Your task to perform on an android device: Open the Outlook App, Open the Training Meeting, and select the Edit button to Toggle on the switch for notification and set the notification Alert for 2 hours before.
Image 0: 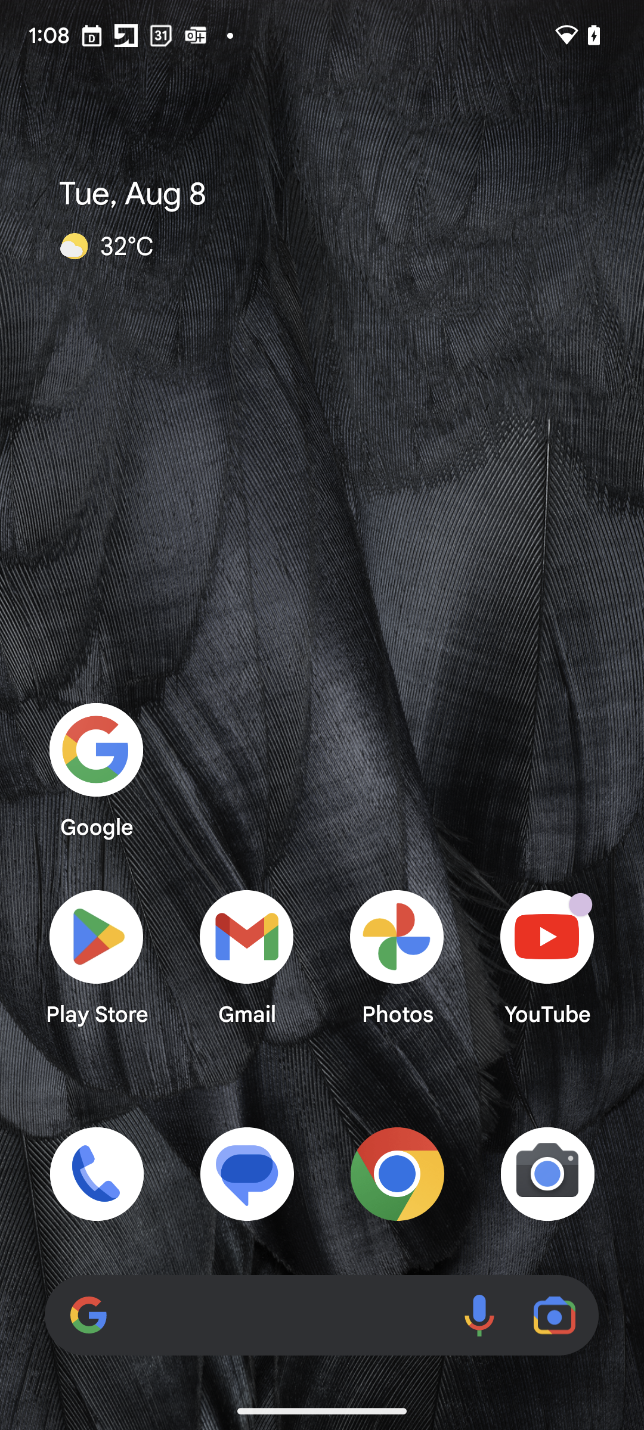
Open the Outlook App
Step 0: open app "Outlook"
Image 1: 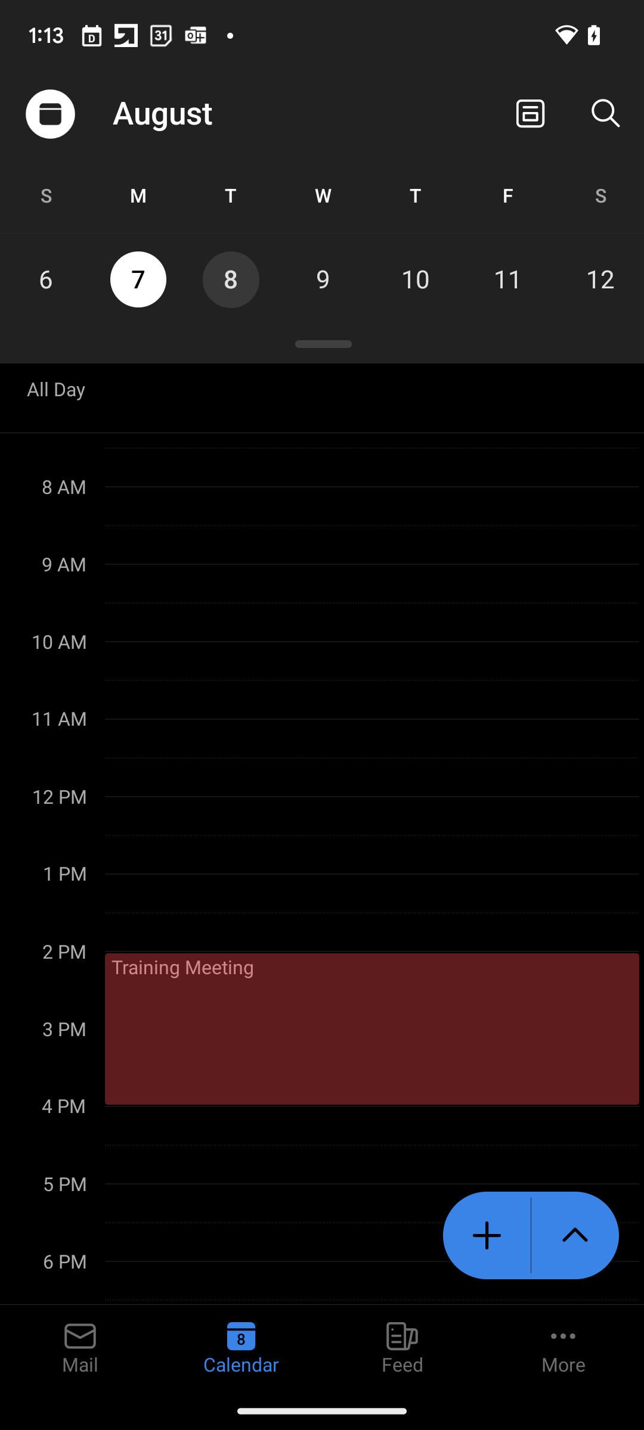
Open the Training Meeting Event 
Step 1: click (371, 1028)
Image 2: 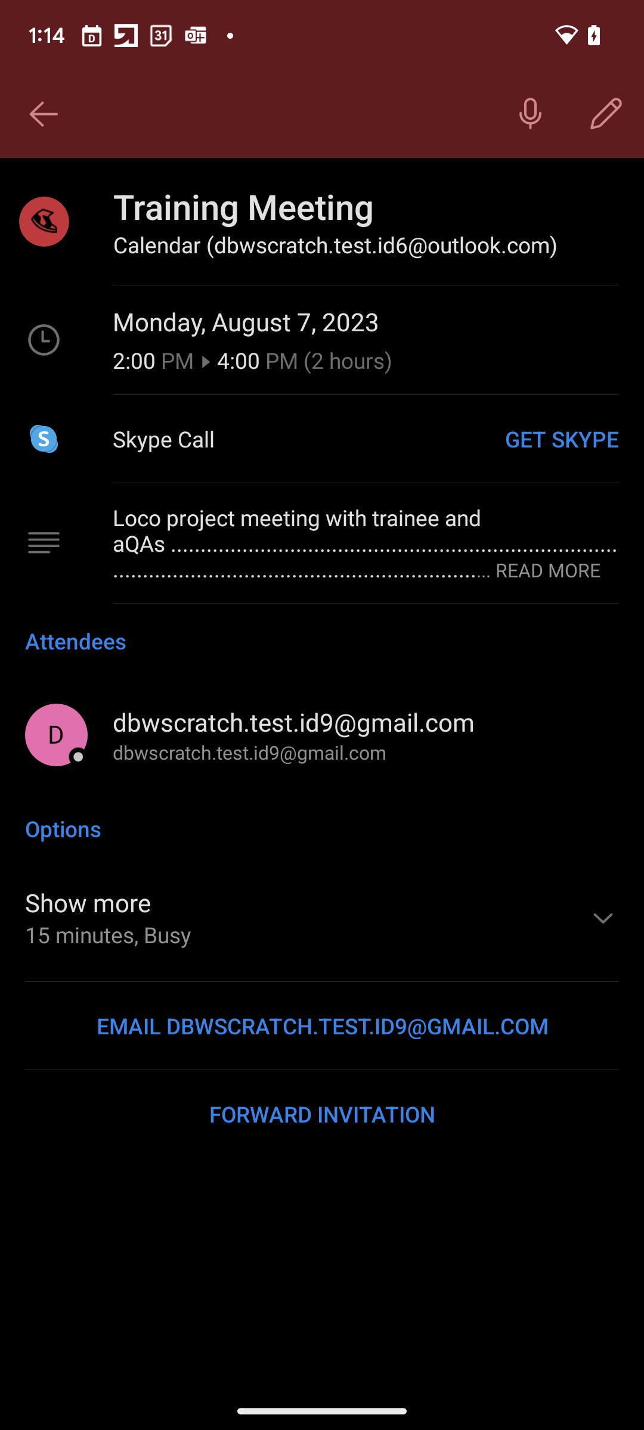
Click on the Edit button 
Step 2: click (606, 114)
Image 3: 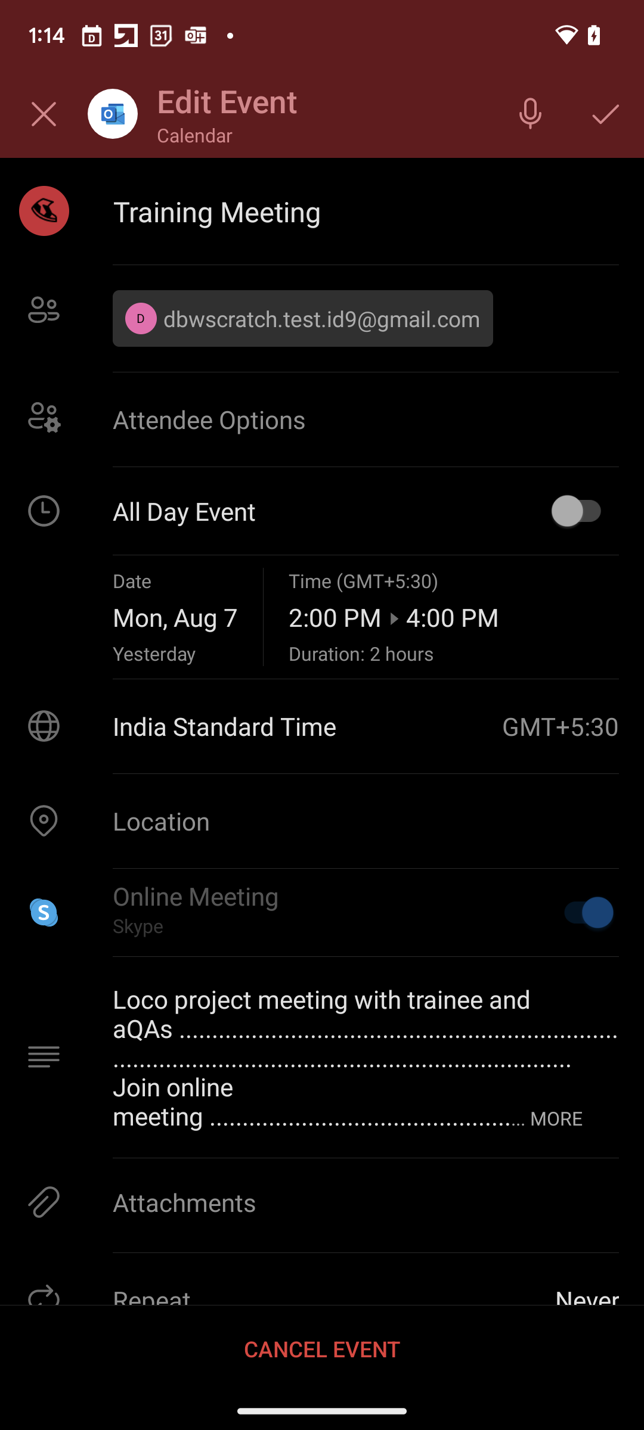
Click on the Toggle button to switch on the Notification 
Step 3: click (322, 511)
Image 4: 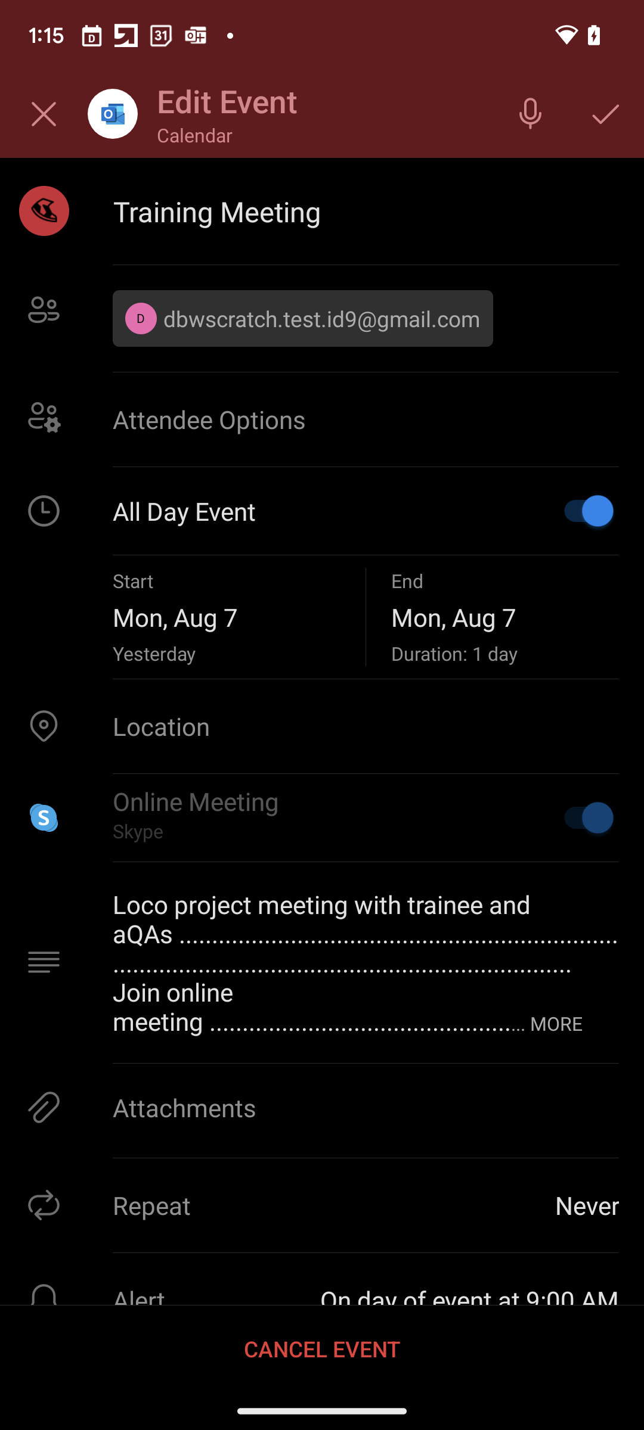
Swipe up the screen to see the Alert Section 
Step 4: scroll down
Image 5: 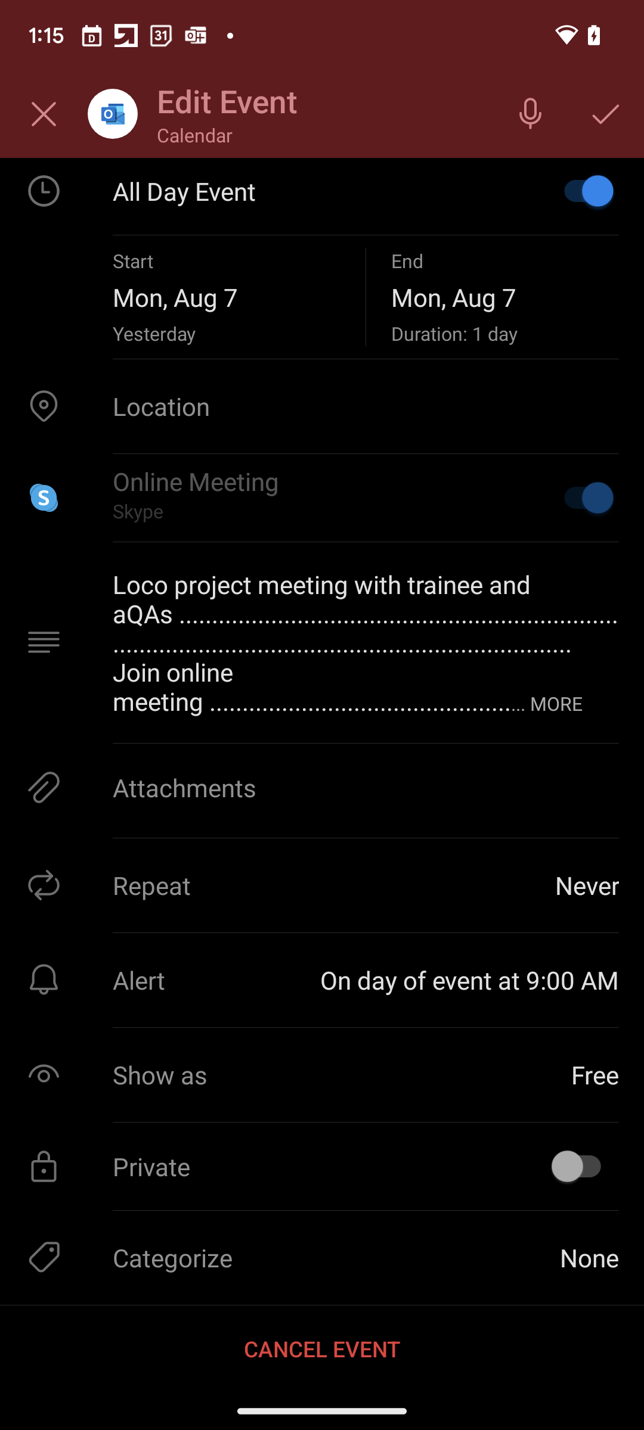
Click on the Alert option 
Step 5: click (392, 980)
Image 6: 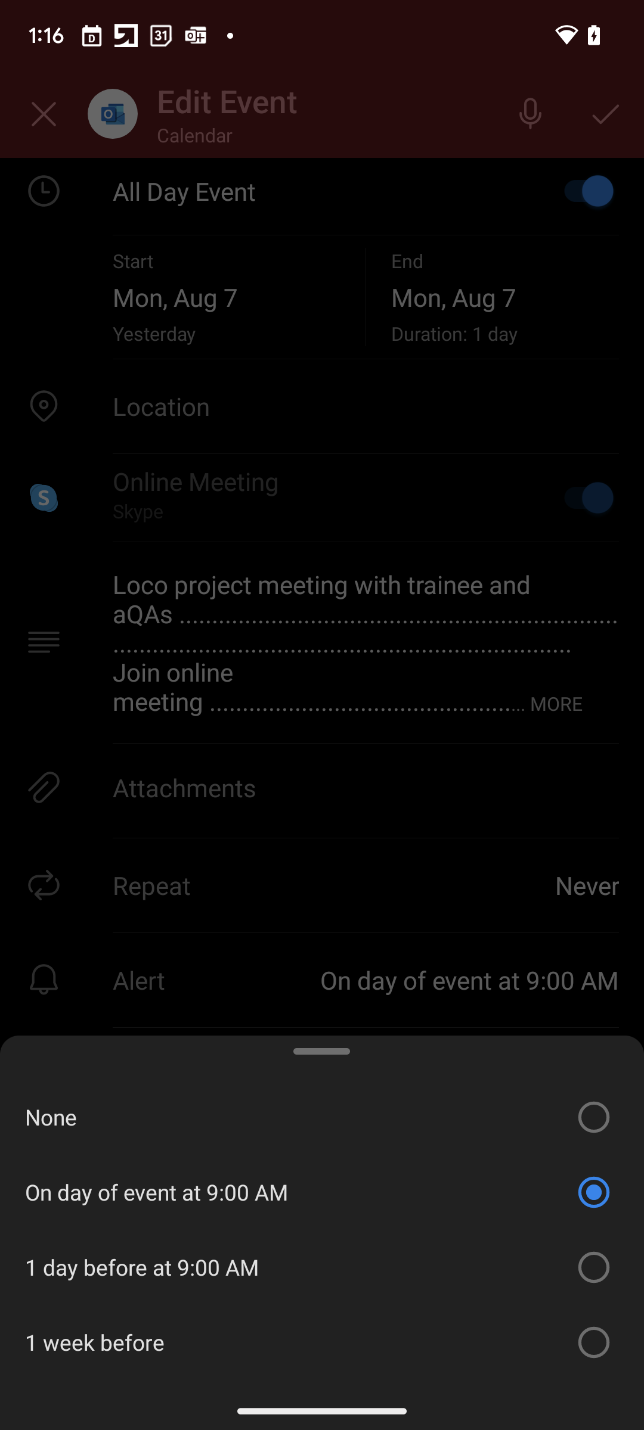
Click on the screen 
Step 6: click (166, 562)
Image 7: 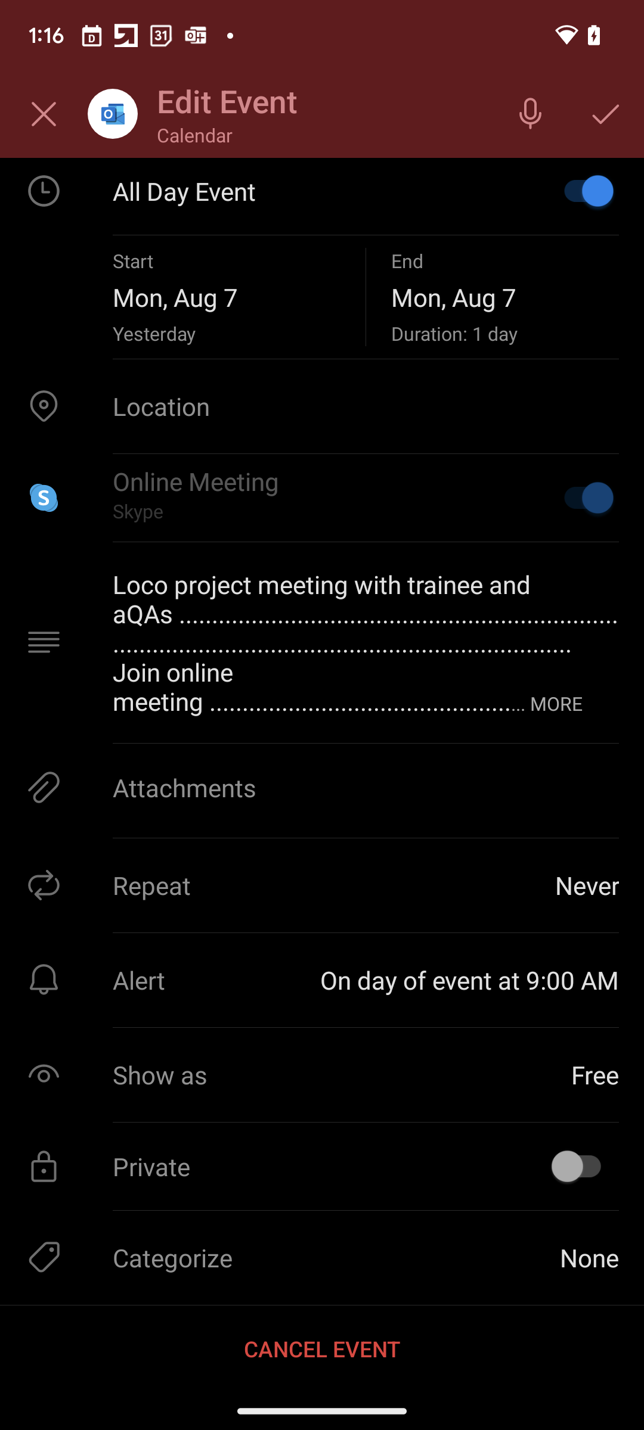
Switch off the toggle button 
Step 7: click (322, 196)
Image 8: 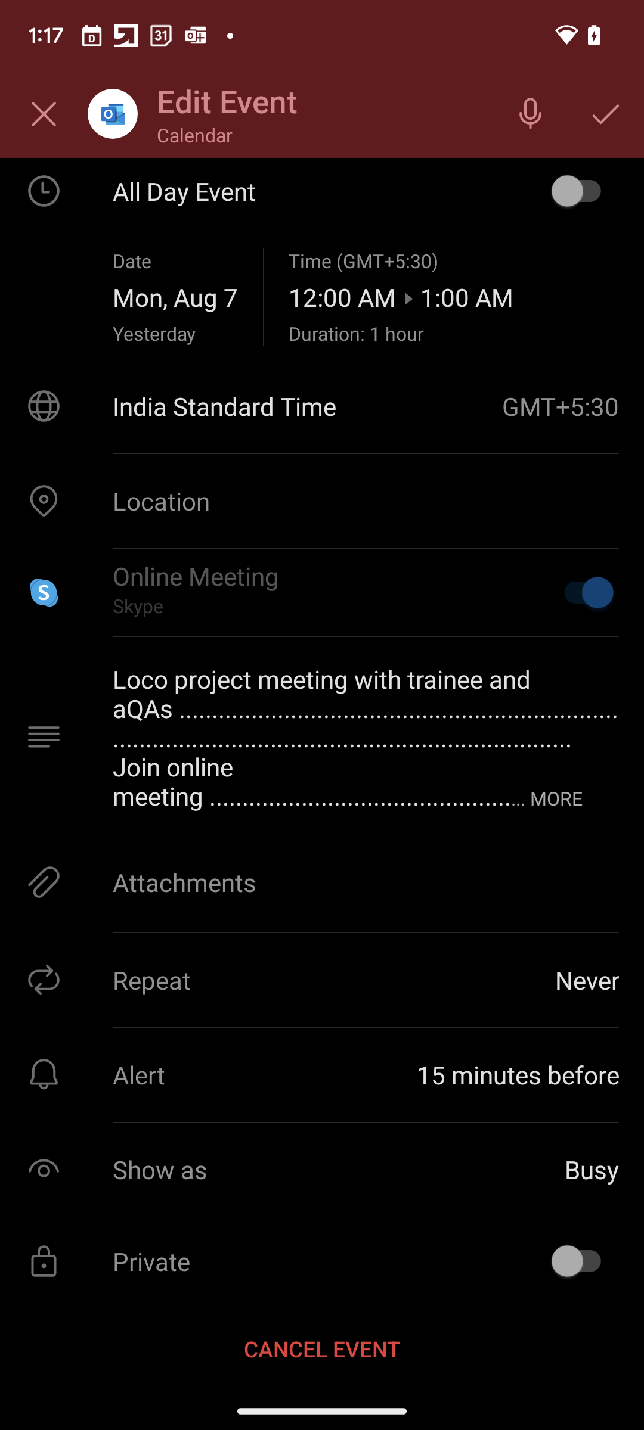
Click on the Alert section 
Step 8: click (392, 1074)
Image 9: 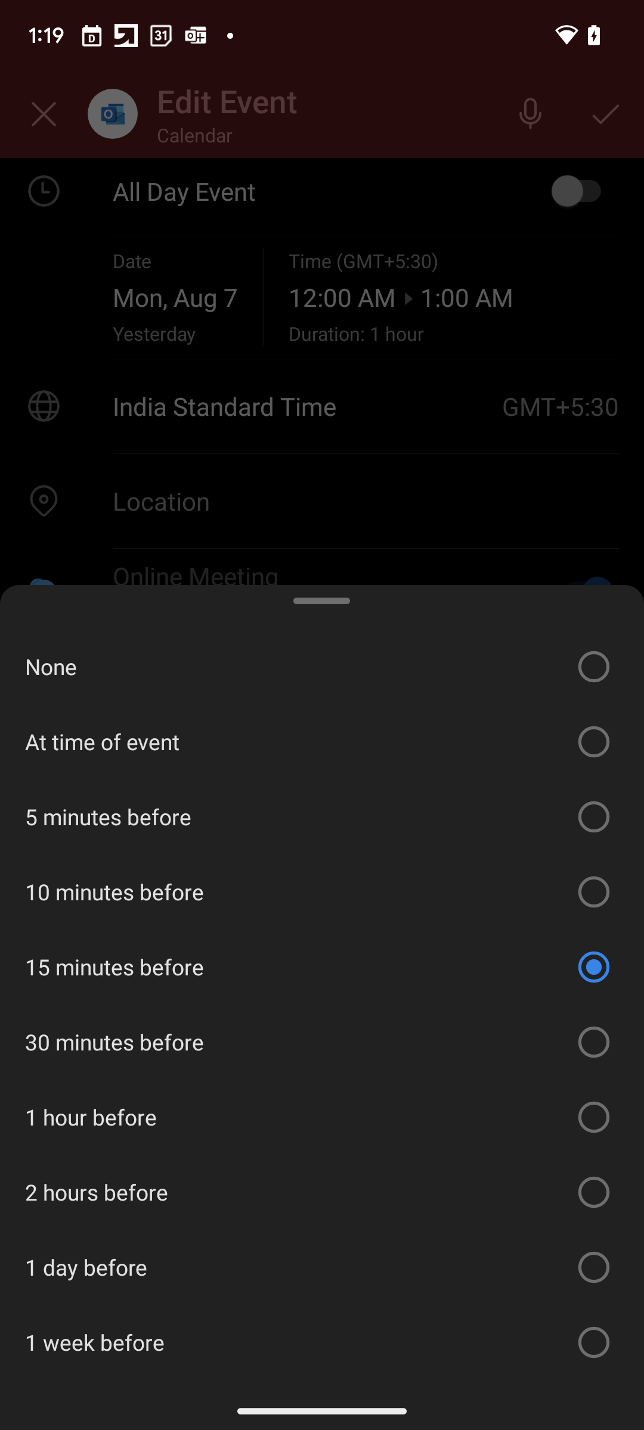
Click on the option 2 hours before option 
Step 9: click (586, 1191)
Image 10: 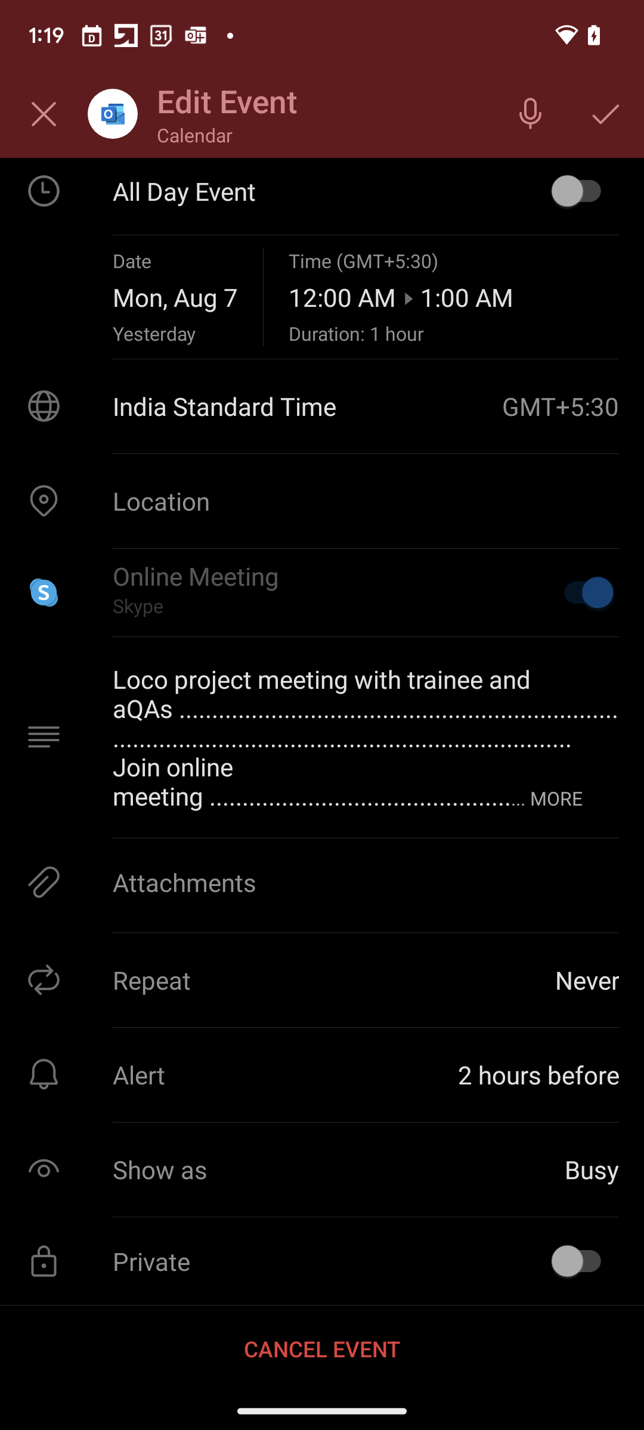
Click on the toggle button to switch on the toggle button for the notification 
Step 10: click (322, 196)
Image 11: 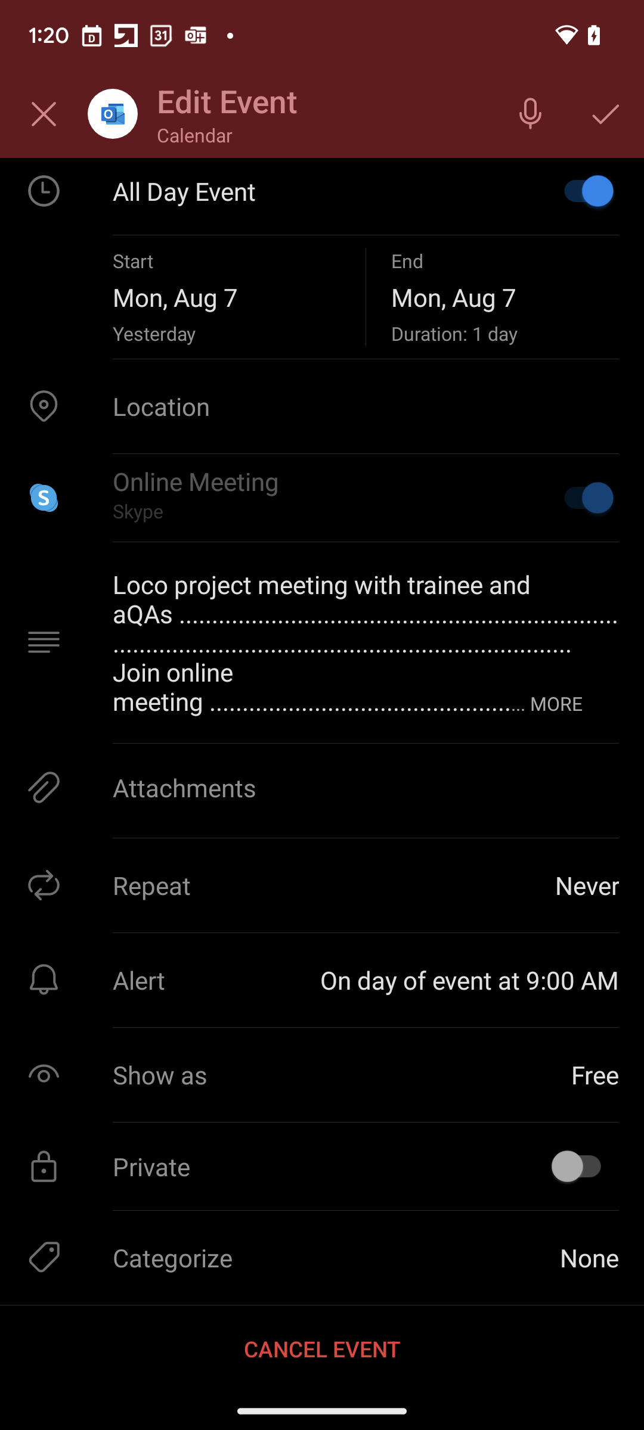
Click on the Right Icon 
Step 11: click (606, 114)